Your task to perform on an android device: I want to create a new document with the title New Project in the  WPS Office app.
Image 0: 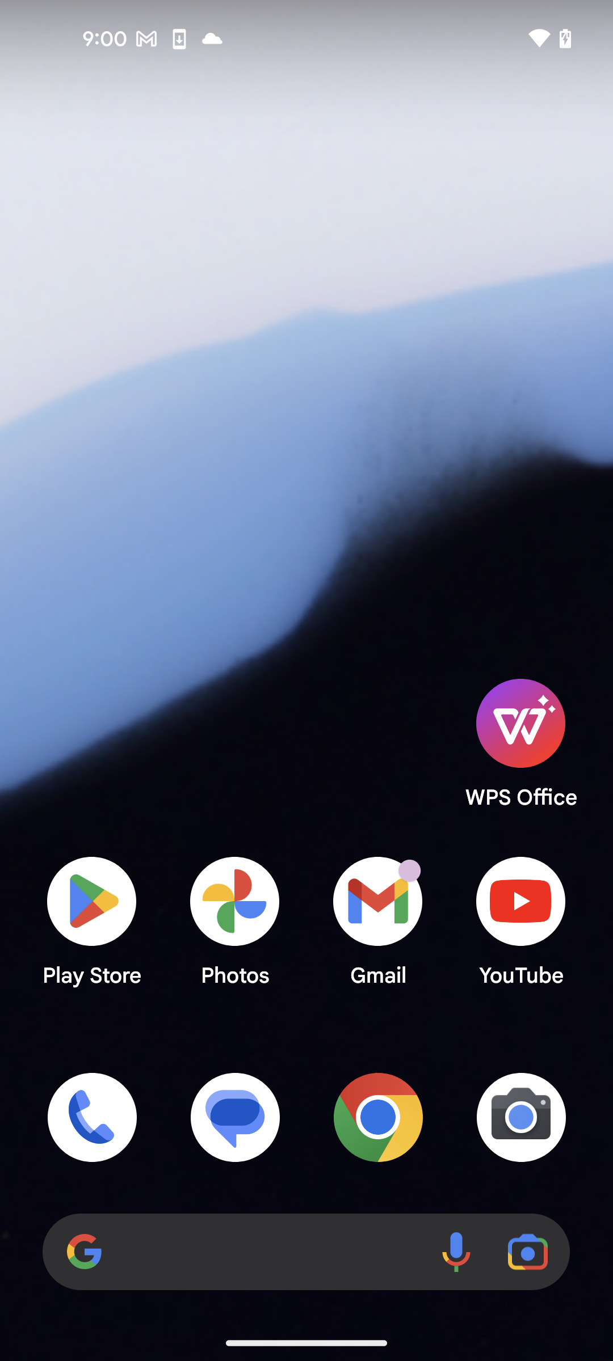
Step 0: open app "WPS Office"
Image 1: 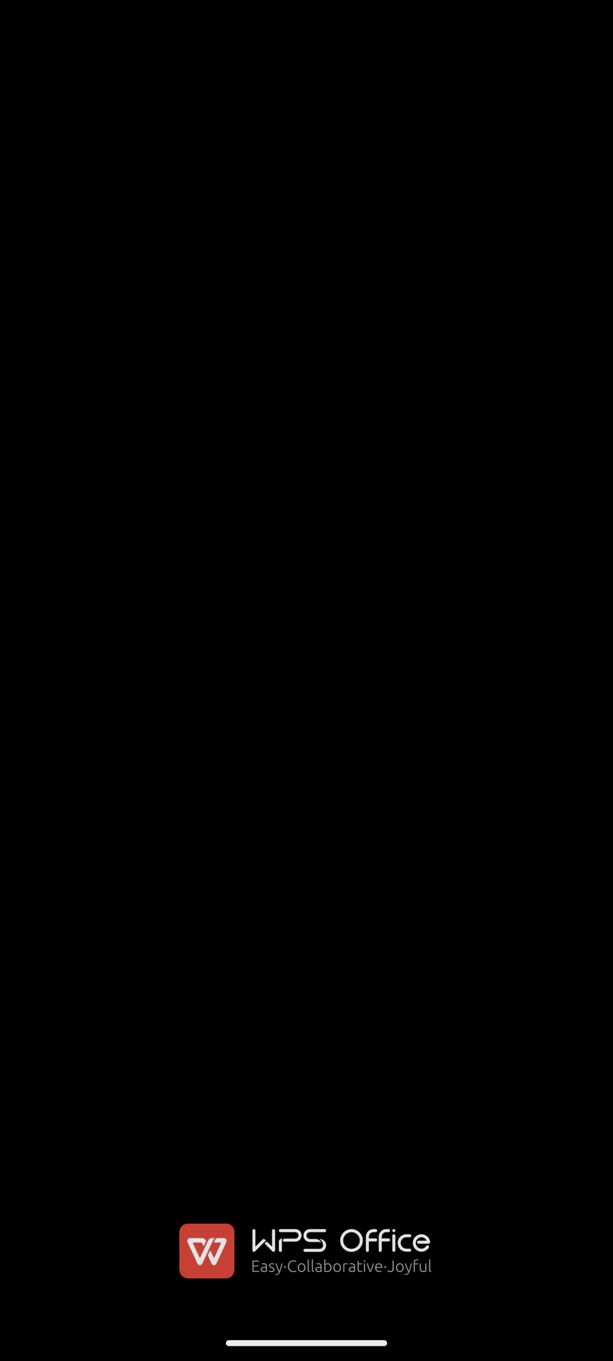
Step 1: wait
Image 2: 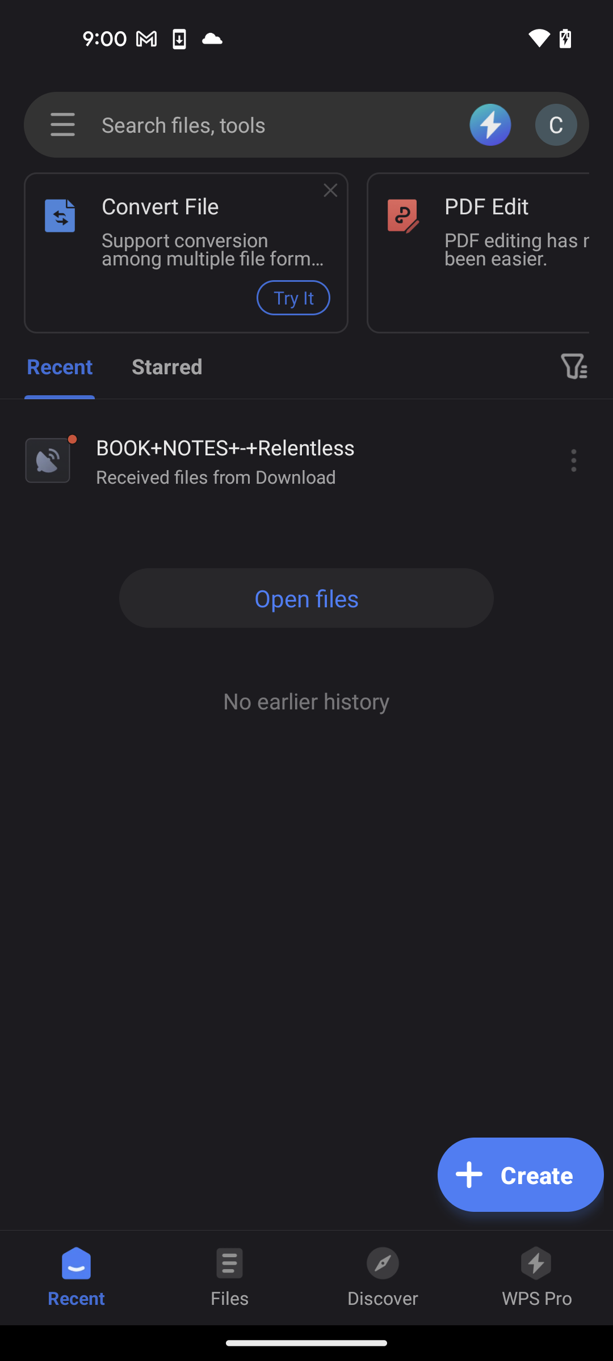
click on create button
Step 2: click (520, 1174)
Image 4: 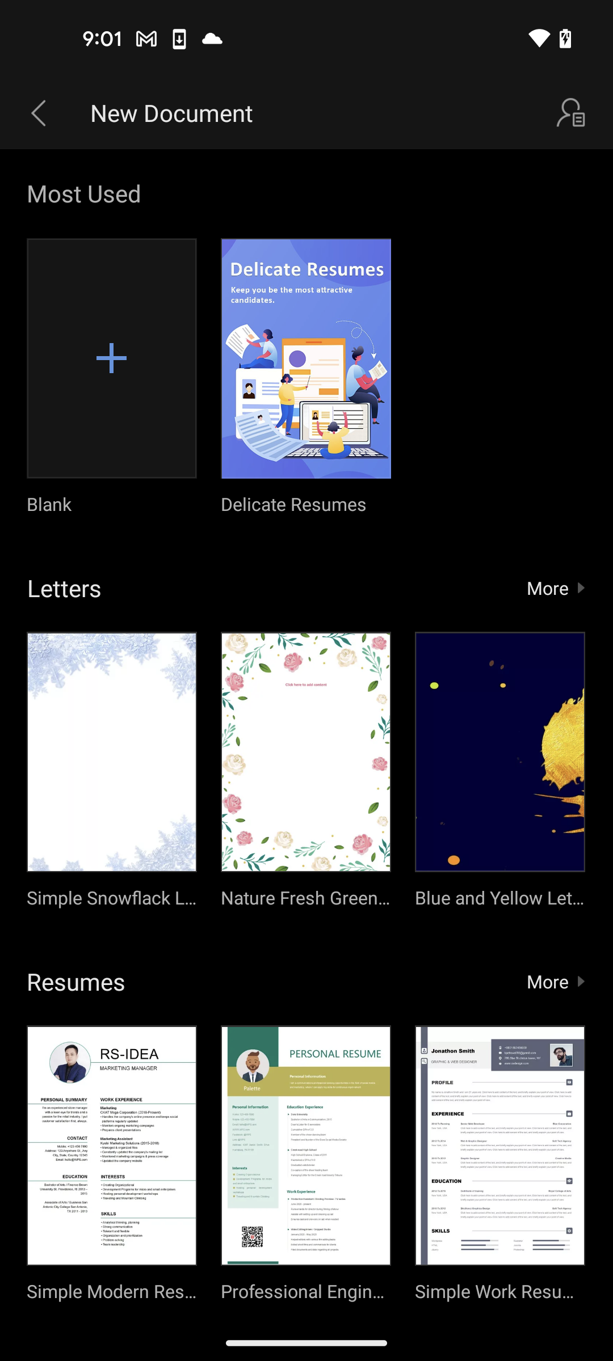
select blank
Step 4: click (89, 415)
Image 5: 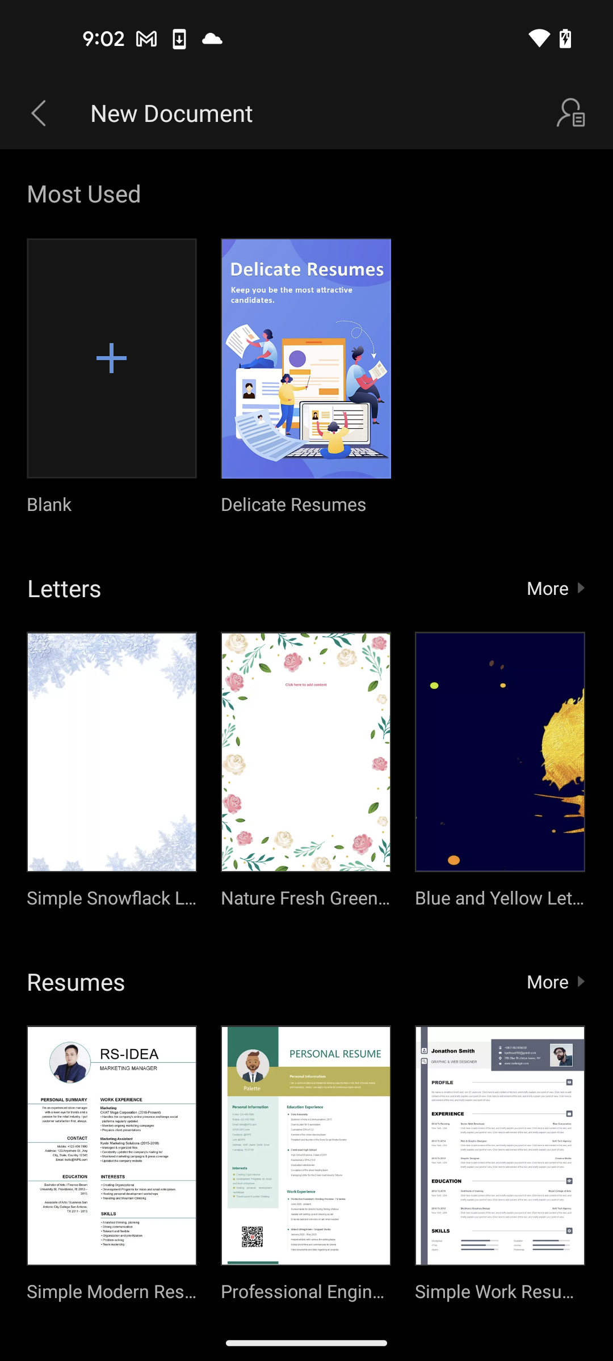
select blank
Step 5: wait
Image 6: 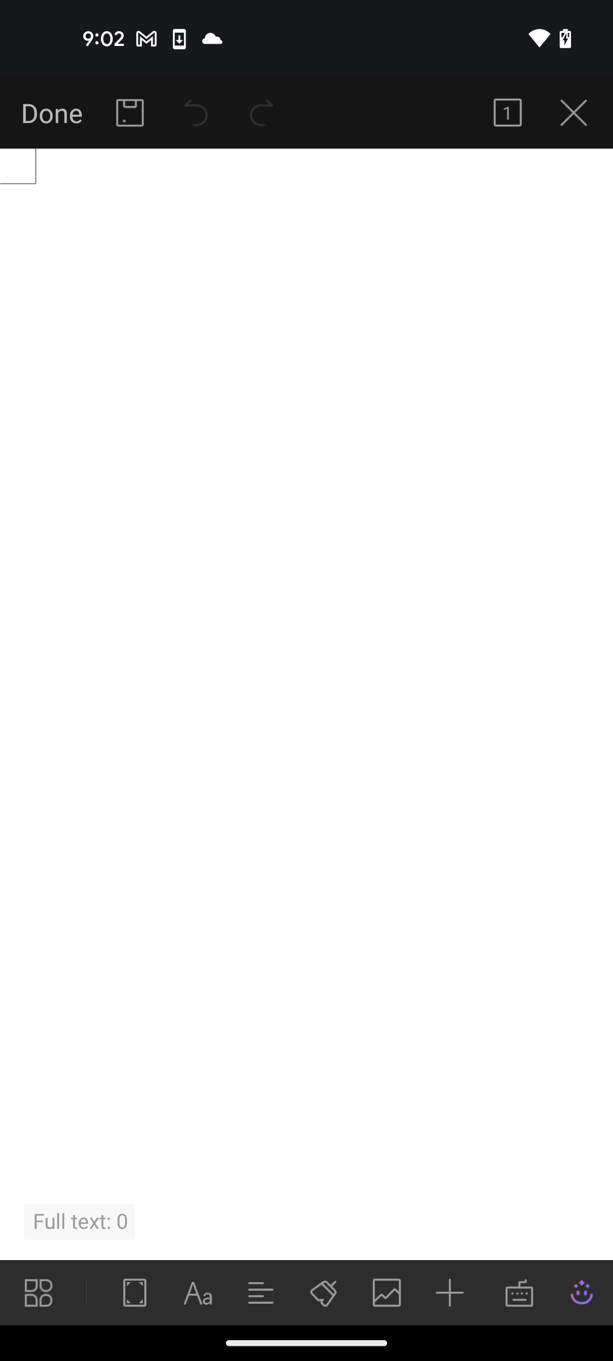
type New Project
Step 6: type "New Project"
Image 9: 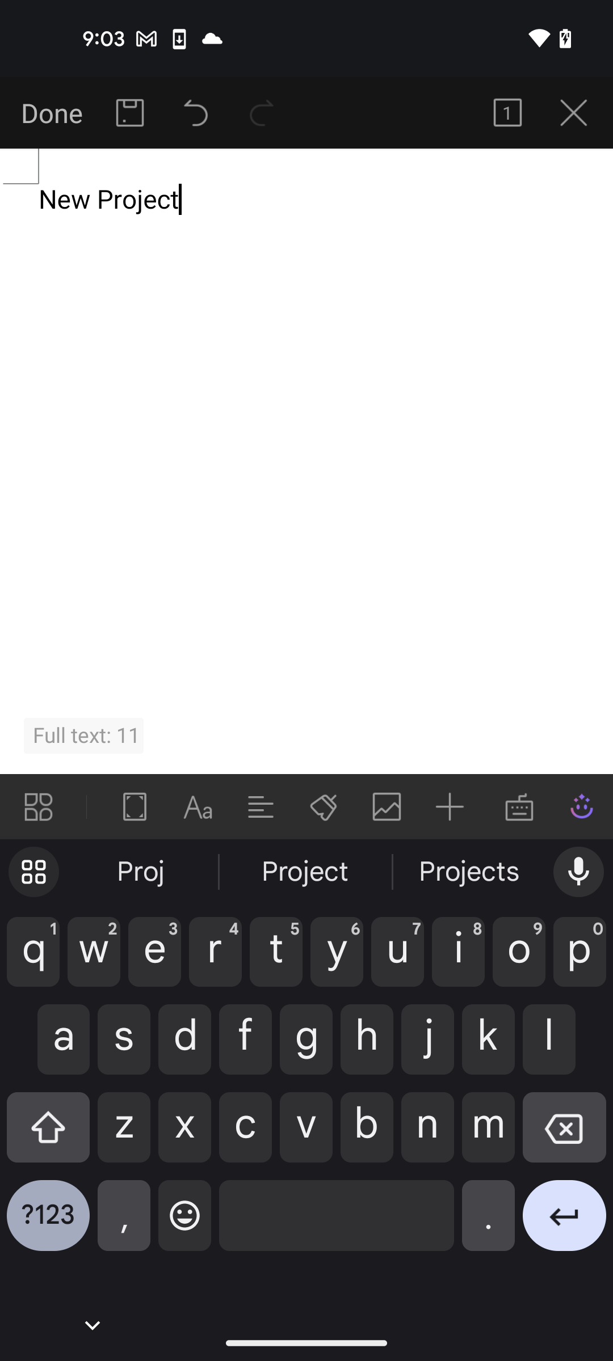
click on save icon
Step 9: click (130, 113)
Image 10: 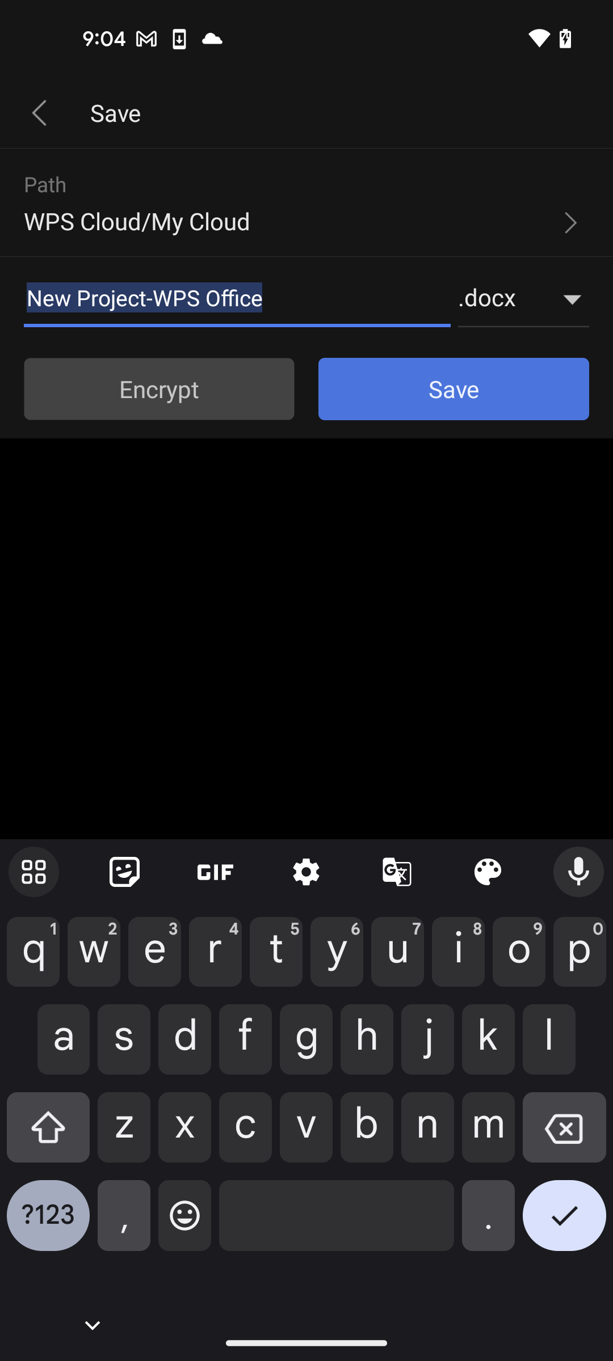
type the name New Project
Step 10: type "New Project"
Image 11: 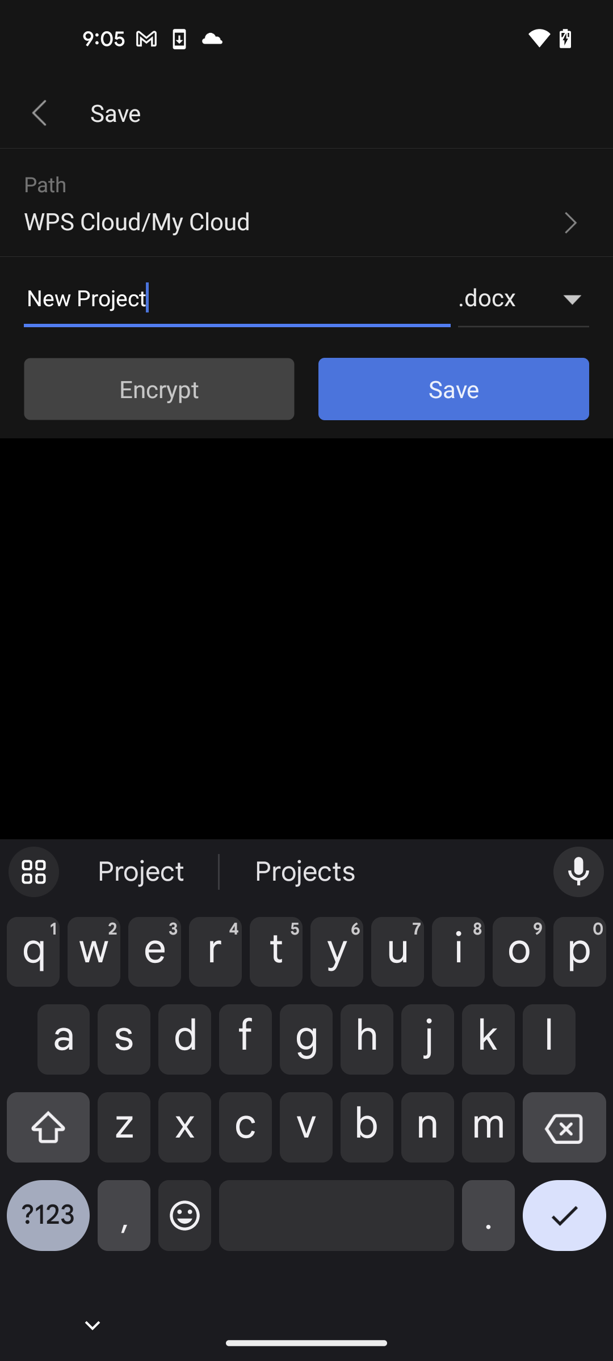
click on save
Step 11: click (454, 388)